Your task to perform on an android device: Set the goal of 6,000 steps per day and 25 heart points for me on the Fit app.
Image 0: 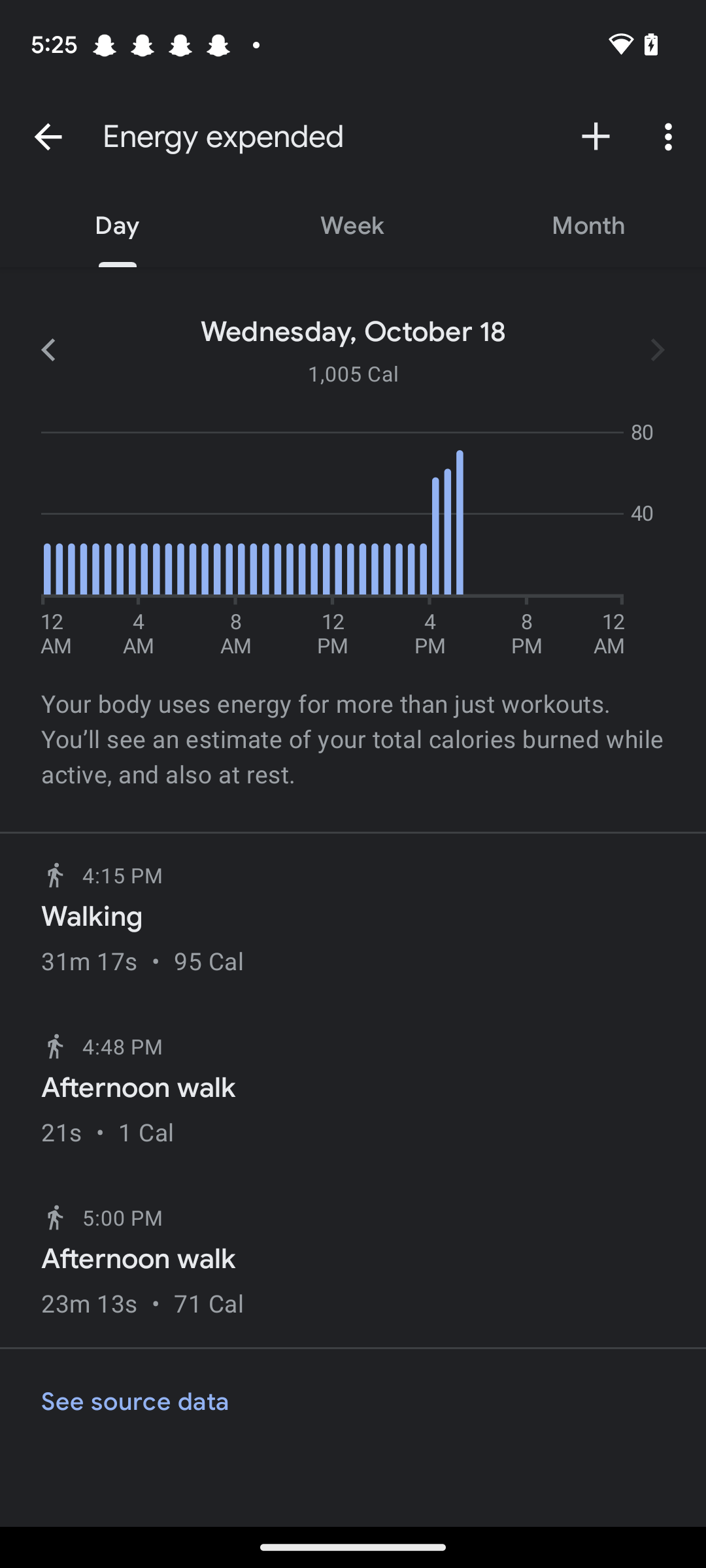
Go back to the previous page.
Step 0: press back button
Image 1: 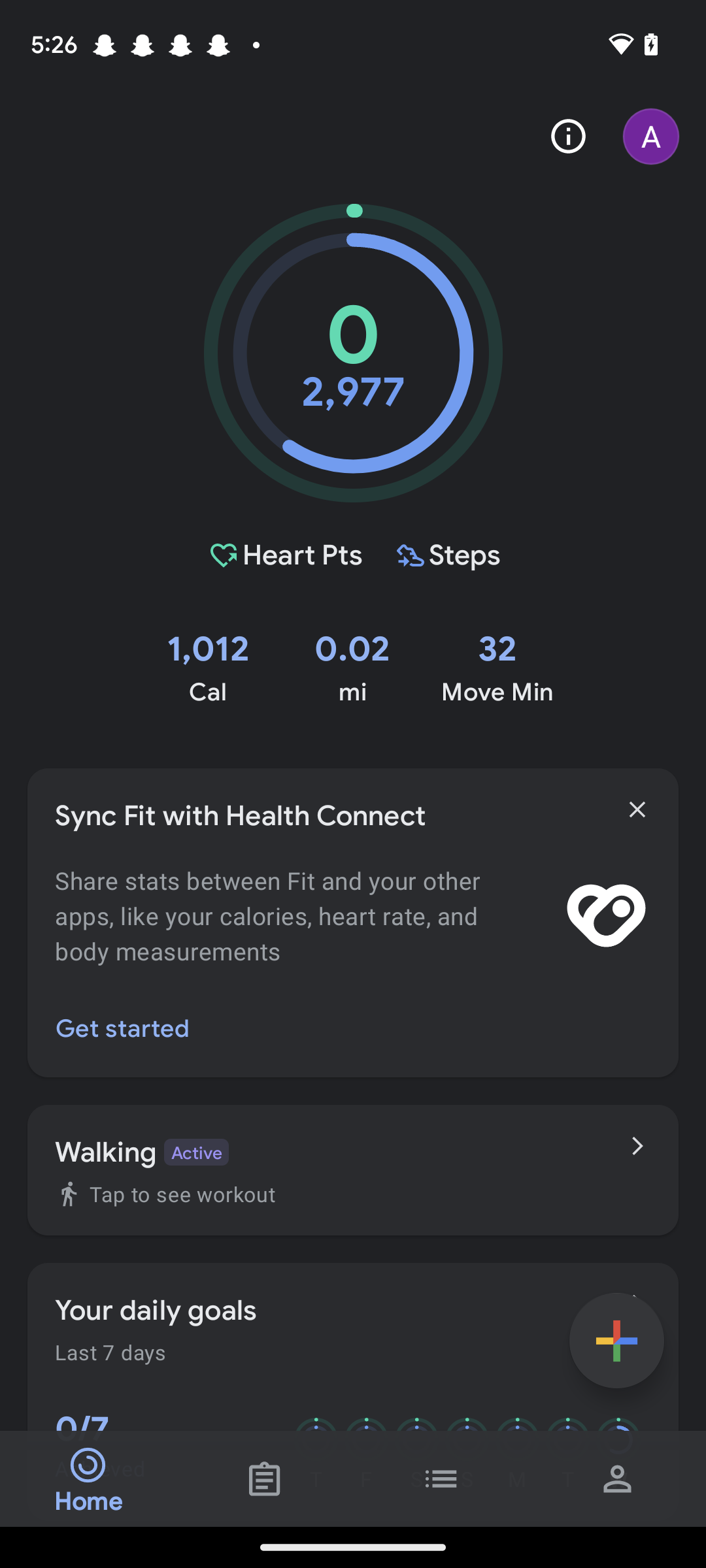
click on the profile icon at the bottom right corner of the screen.
Step 1: click (618, 1479)
Image 2: 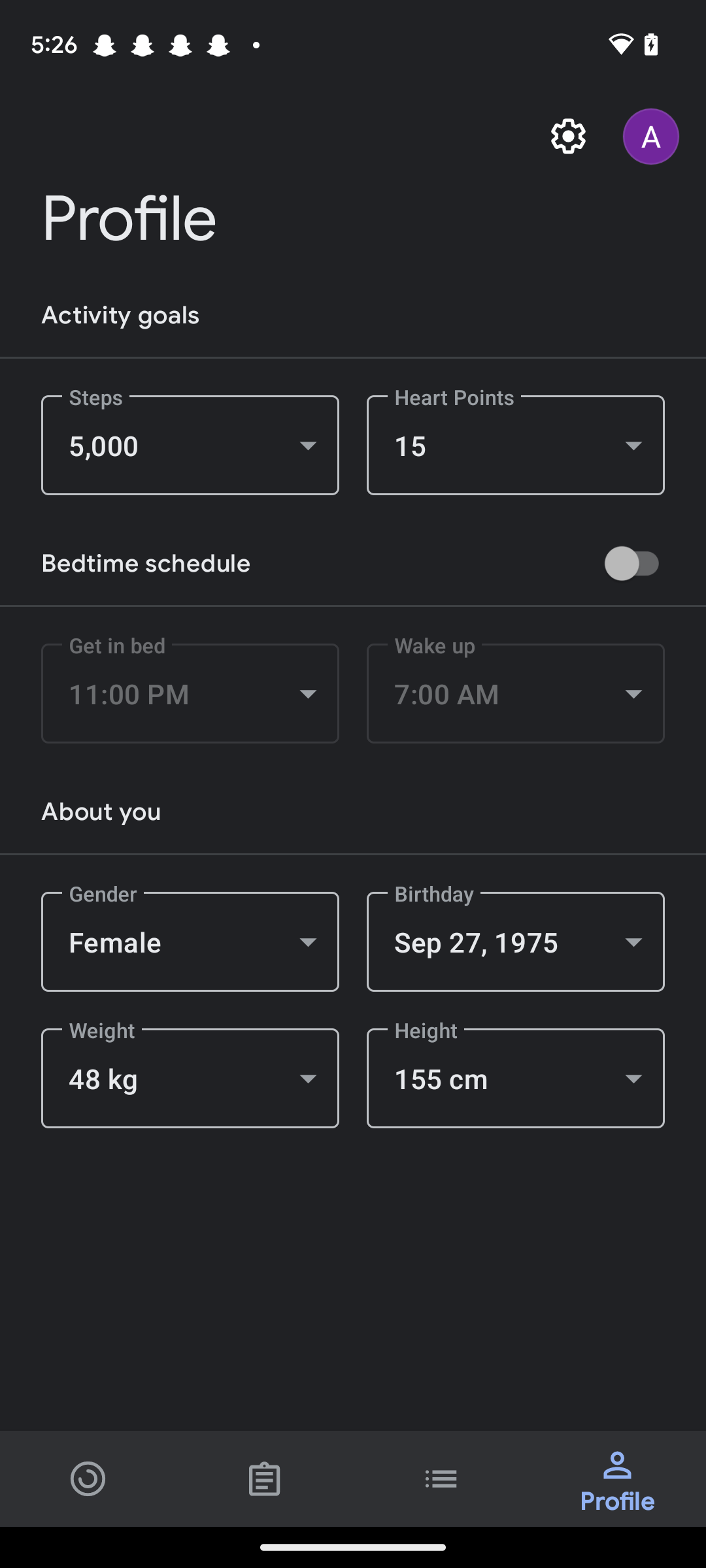
Click on the number "5000".
Step 2: click (190, 445)
Image 3: 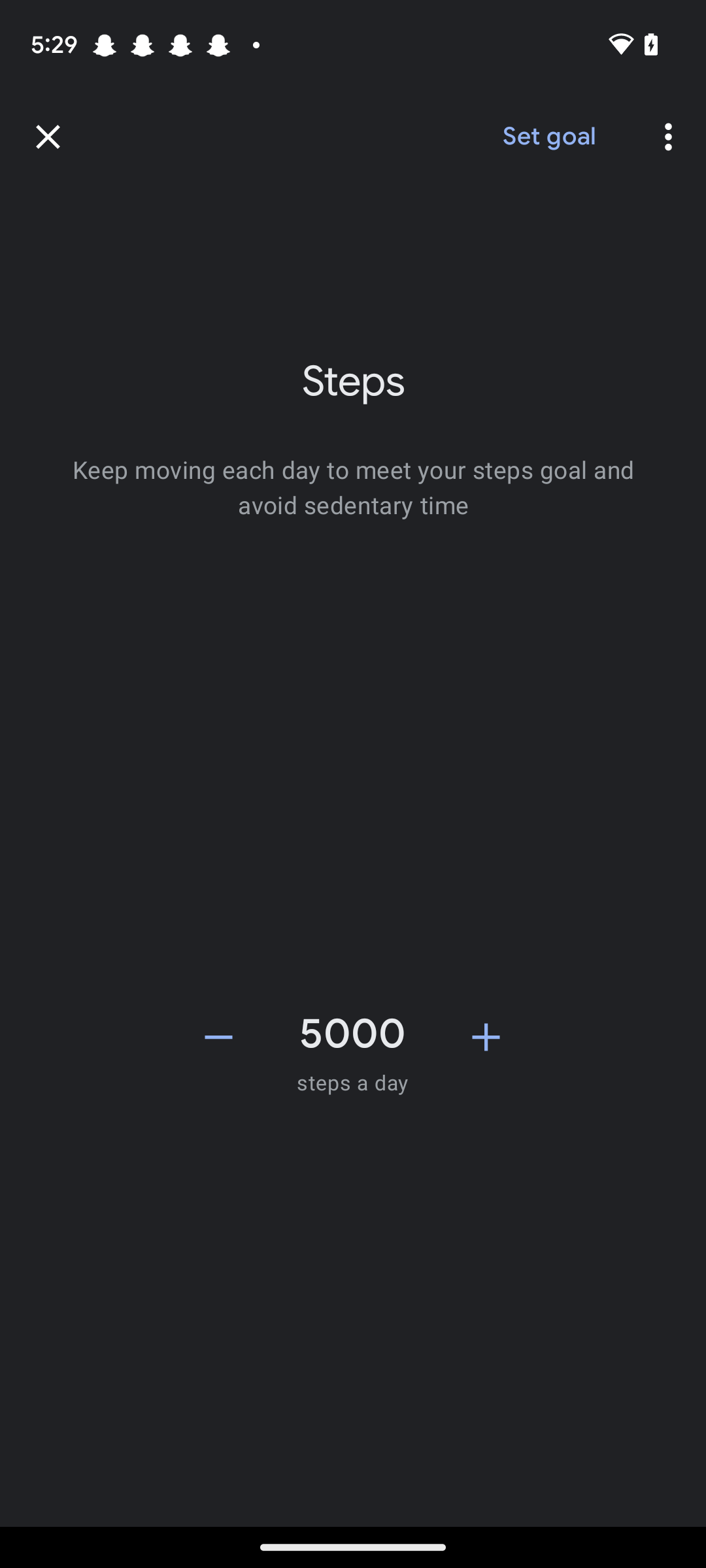
Click on the + icon to set the steps to 6000.
Step 3: click (486, 1037)
Image 4: 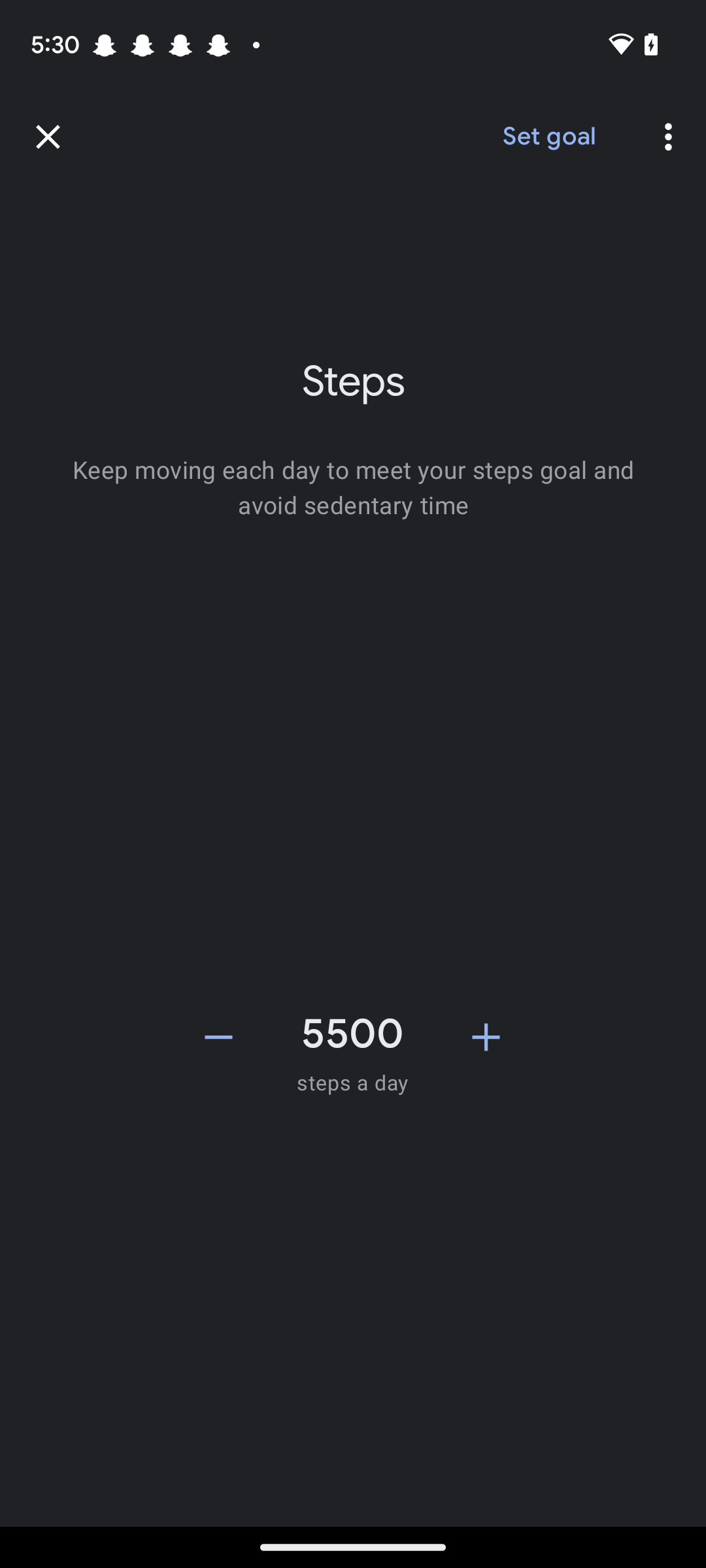
Click on the + icon to set the steps to 6000.
Step 4: click (486, 1037)
Image 5: 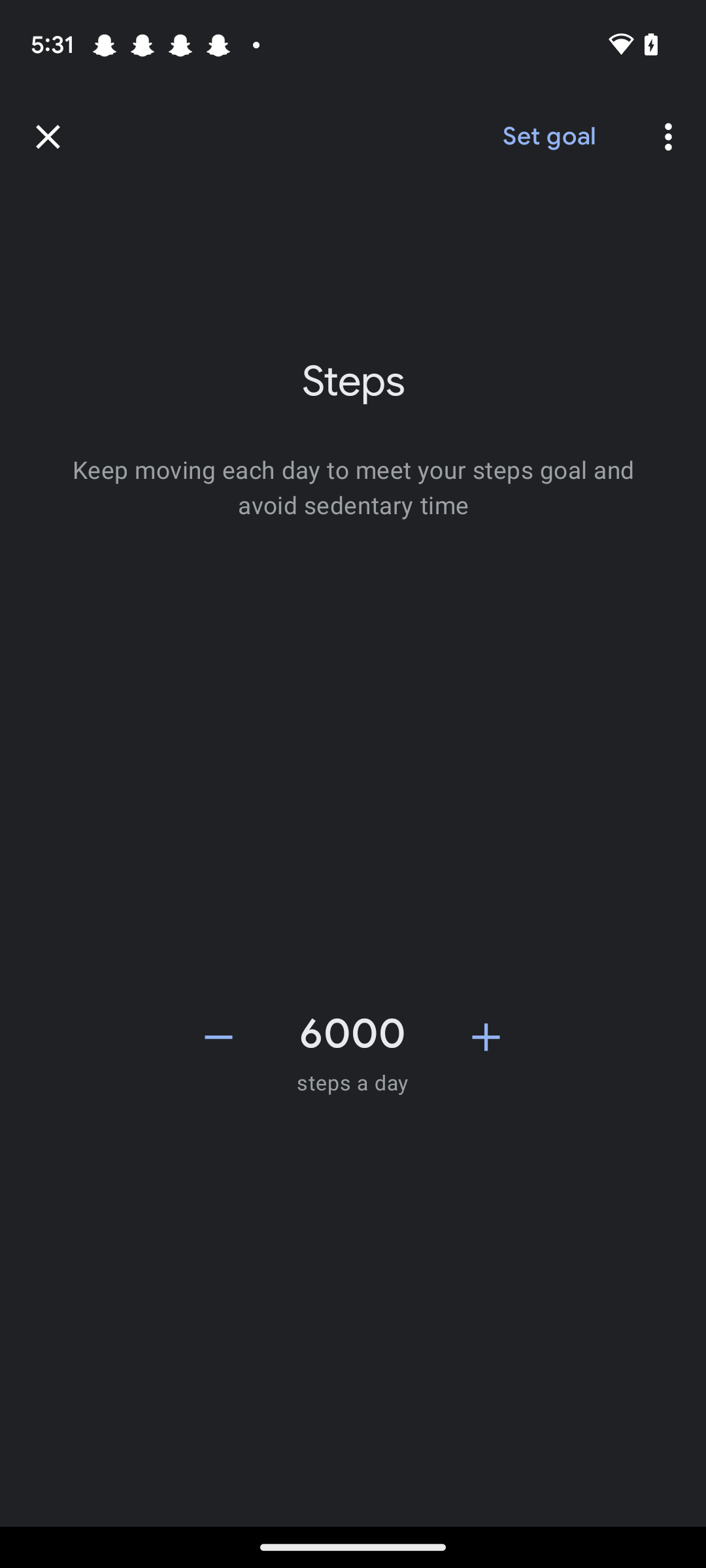
Click on the tab Set Goal on the left side of the three dots in the top right corner of the screen.
Step 5: click (548, 137)
Image 6: 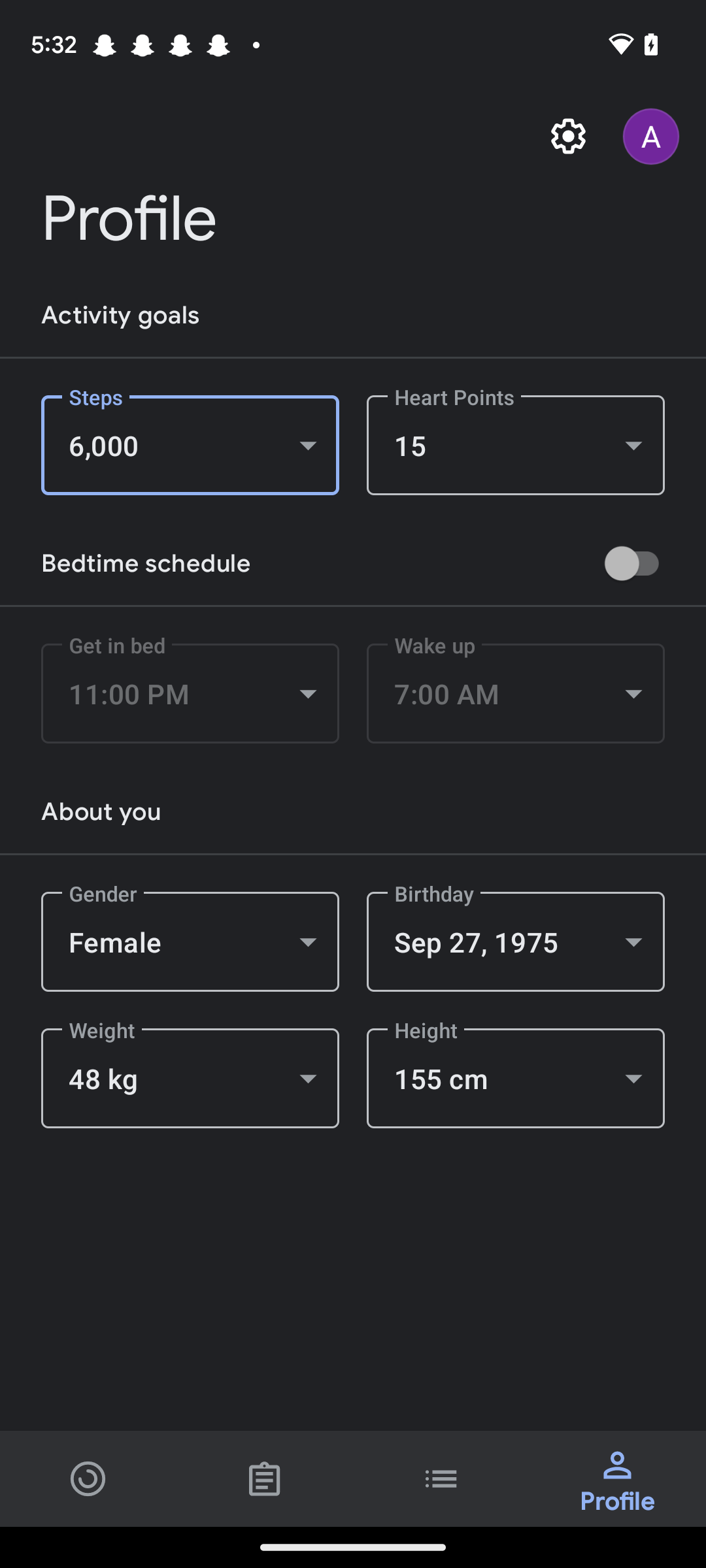
Click on the number 15.
Step 6: click (516, 445)
Image 7: 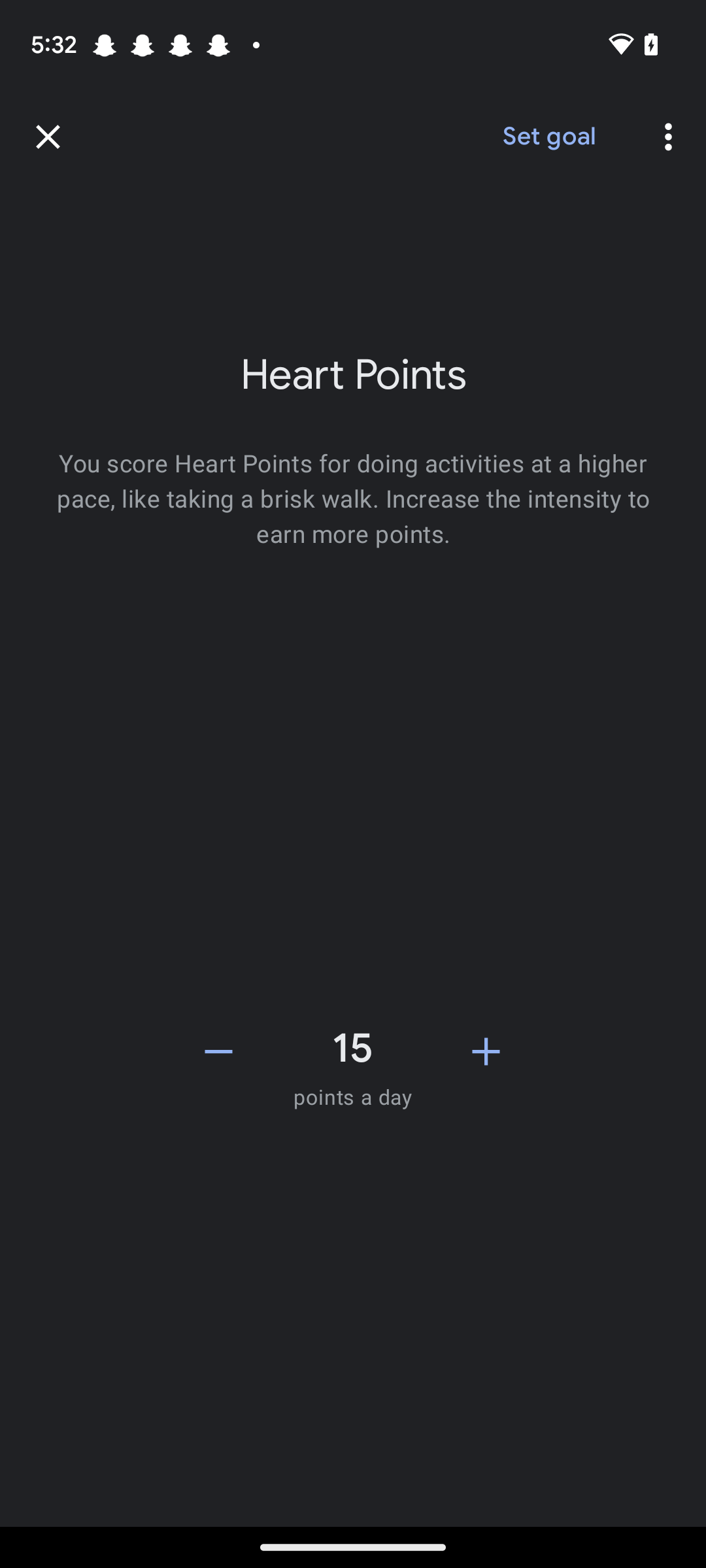
Click on the + icon to set the Heart Points at 25.
Step 7: click (486, 1051)
Image 8: 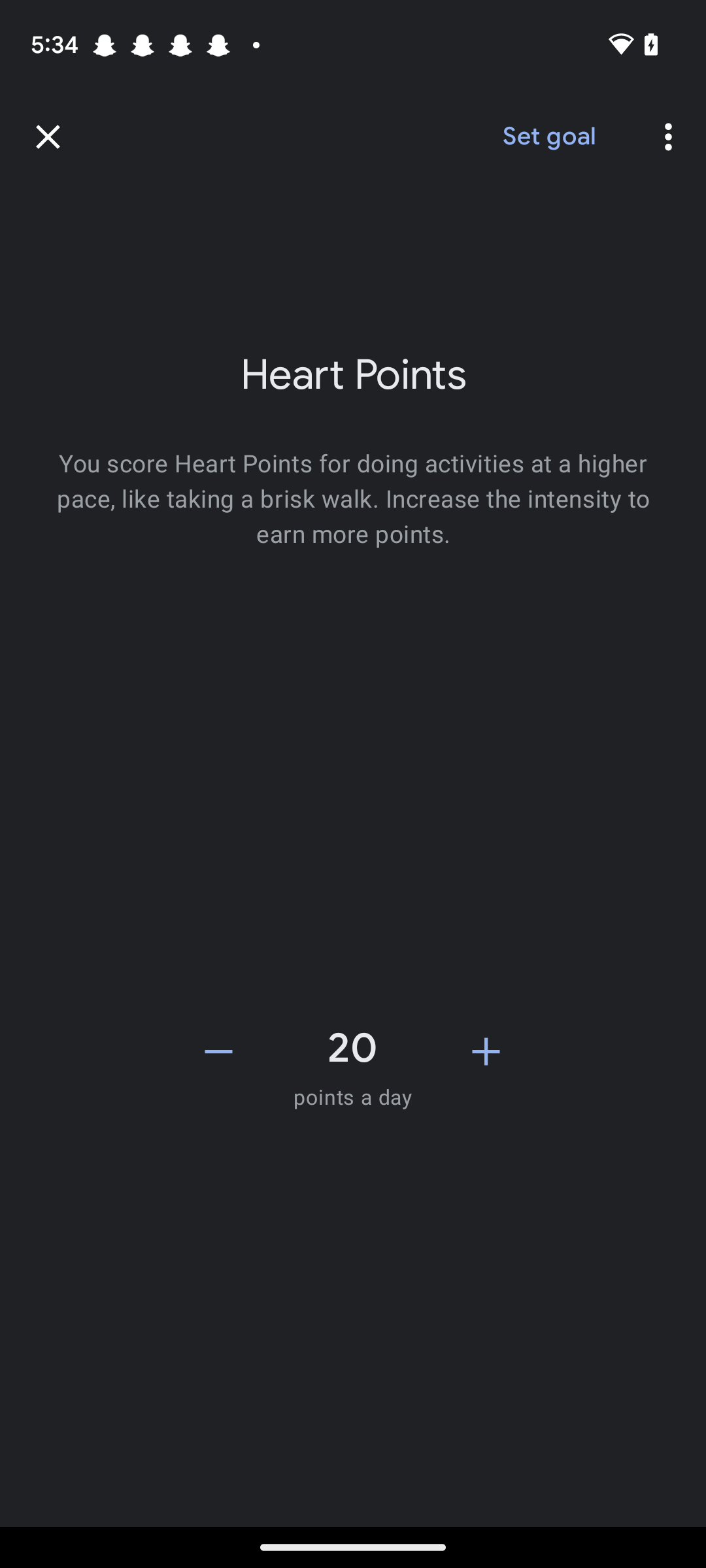
Click on the + icon to set the Heart Points at 25.
Step 8: click (486, 1051)